Your task to perform on an android device: I want to view details of the Potato Carisma- Lower Glycemic Index.
Image 0: 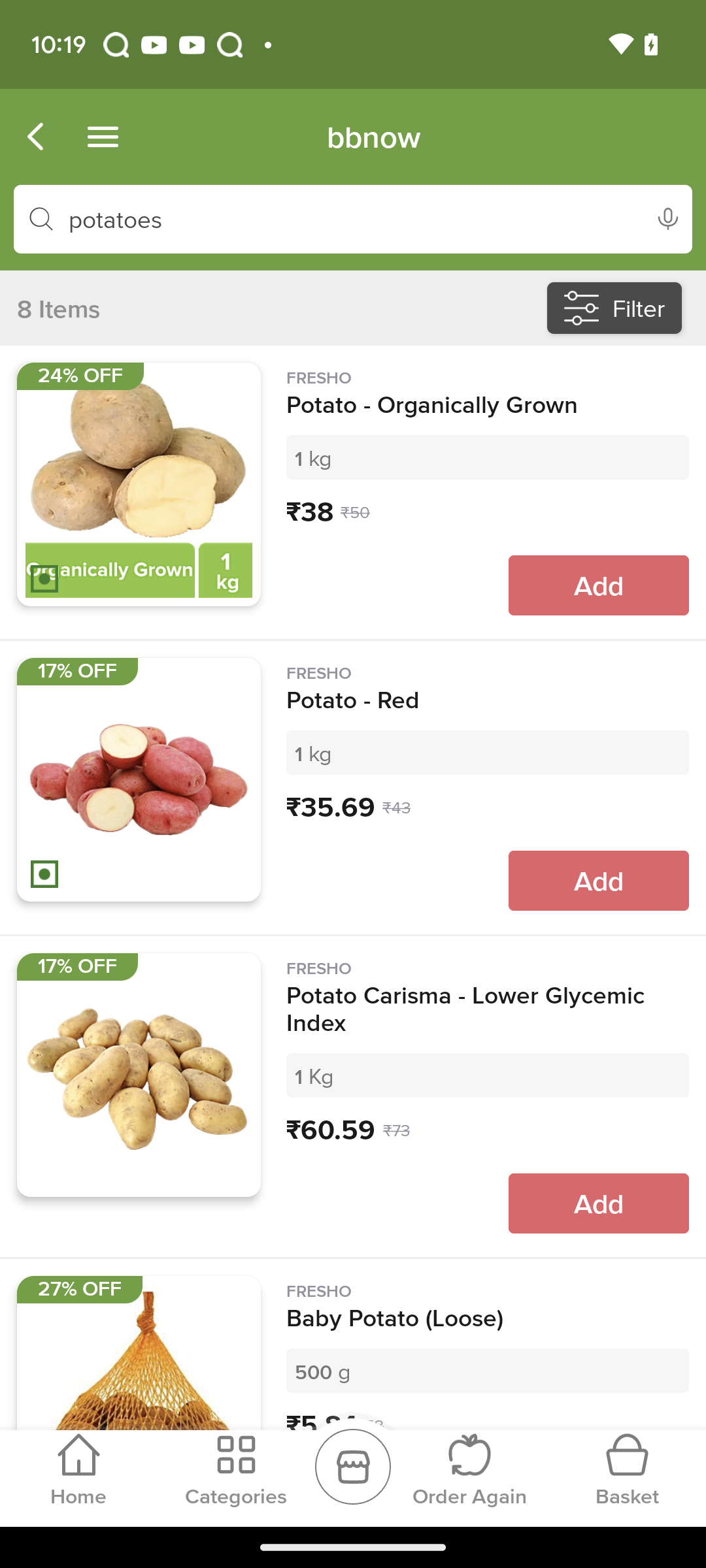
Click on the  Potato Carisma- Lower Glycemic Index.
Step 0: click (139, 1075)
Image 1: 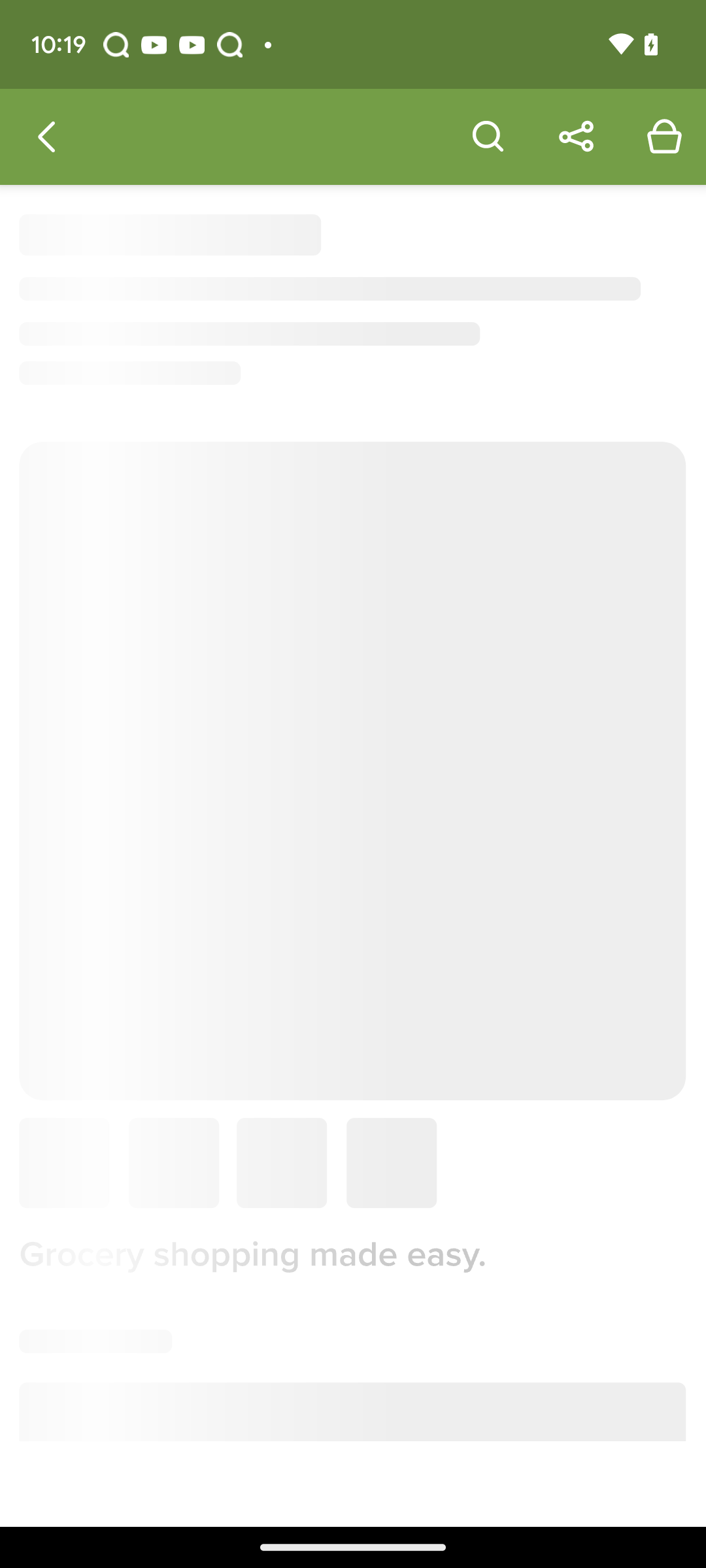
Click on the  Potato Carisma- Lower Glycemic Index.
Step 1: wait
Image 2: 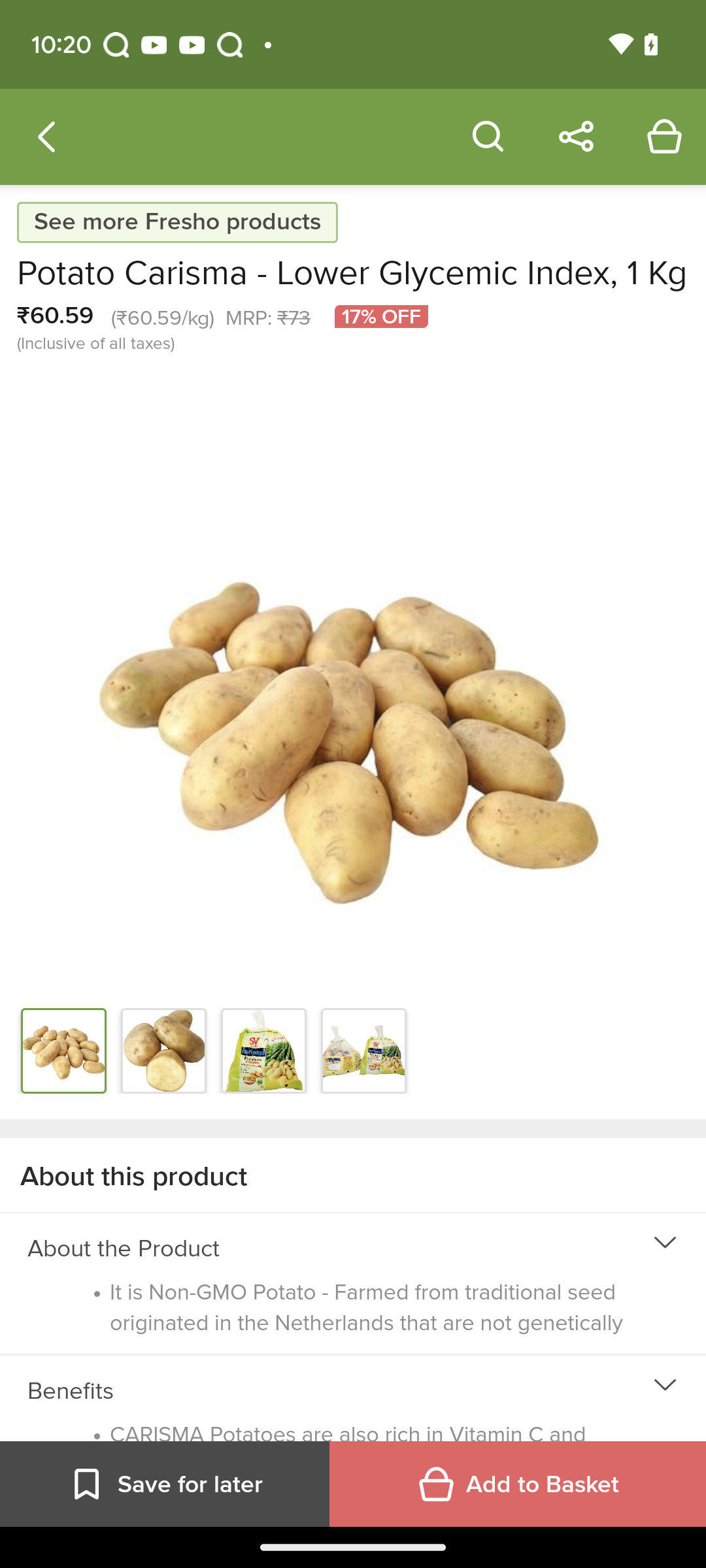
Swipe up to view the details
Step 2: scroll down